Your task to perform on an android device: I want to view the accurate weather forecast for this week; check the AccuWeather app.
Image 0: 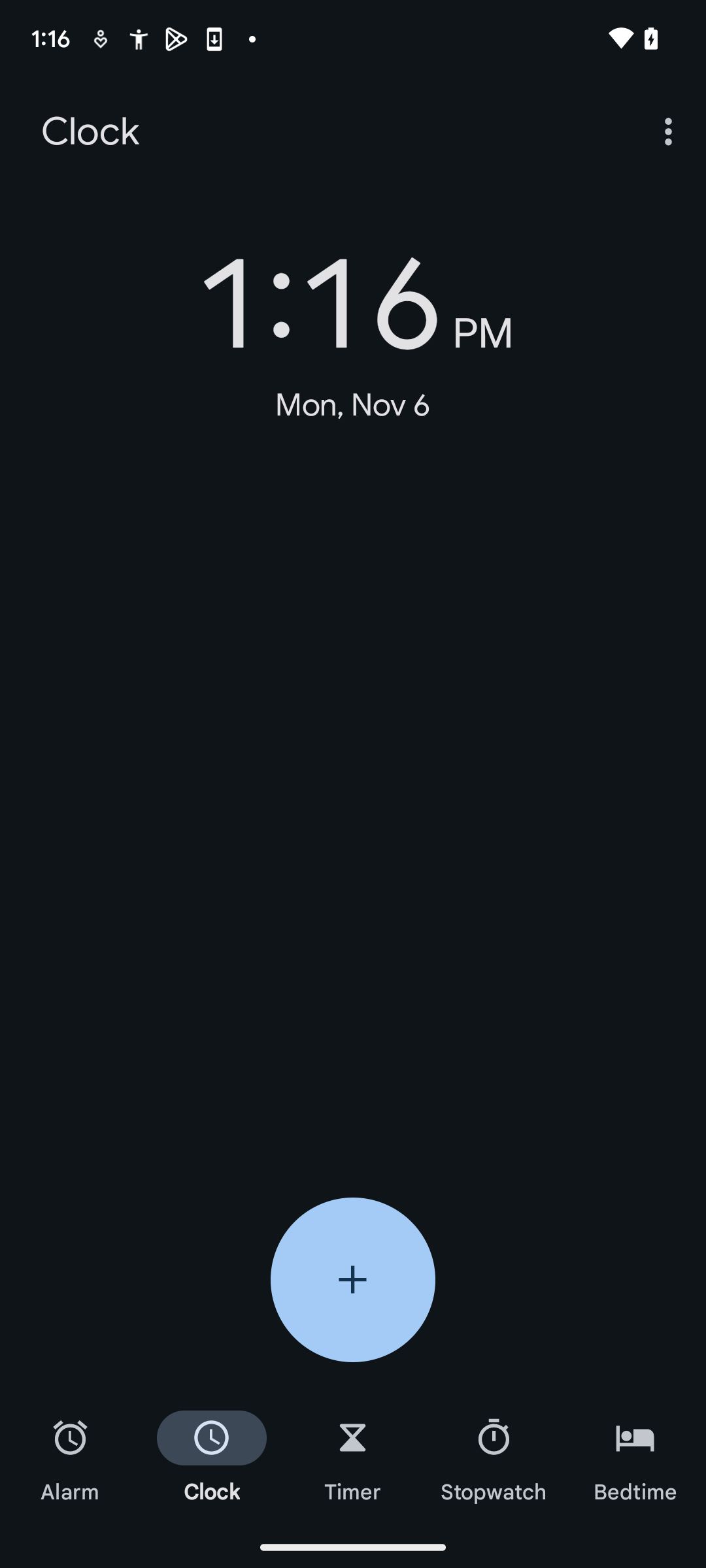
Open the AccuWeather app.
Step 0: open app "AccuWeather"
Image 1: 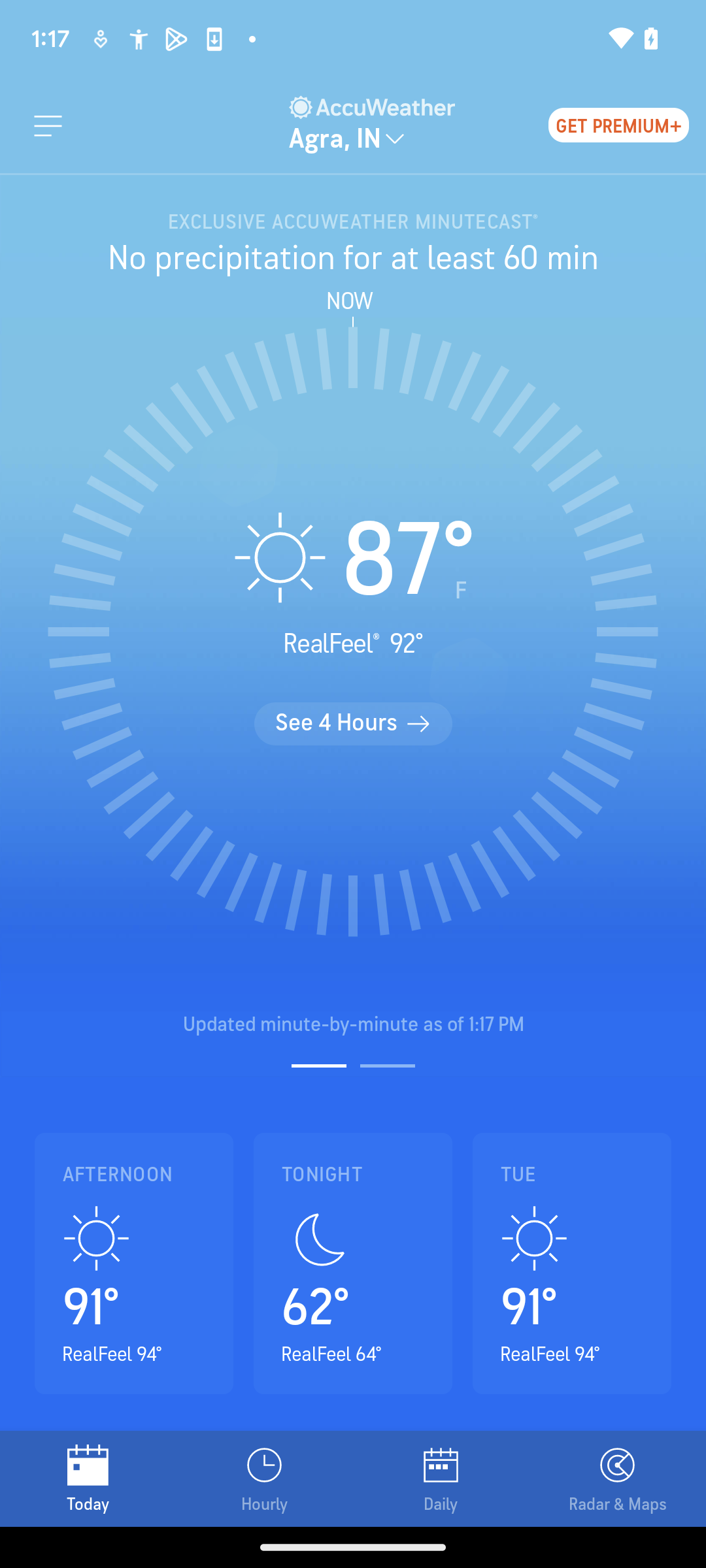
Click on the Daily button at the bottom bar.
Step 1: click (441, 1478)
Image 2: 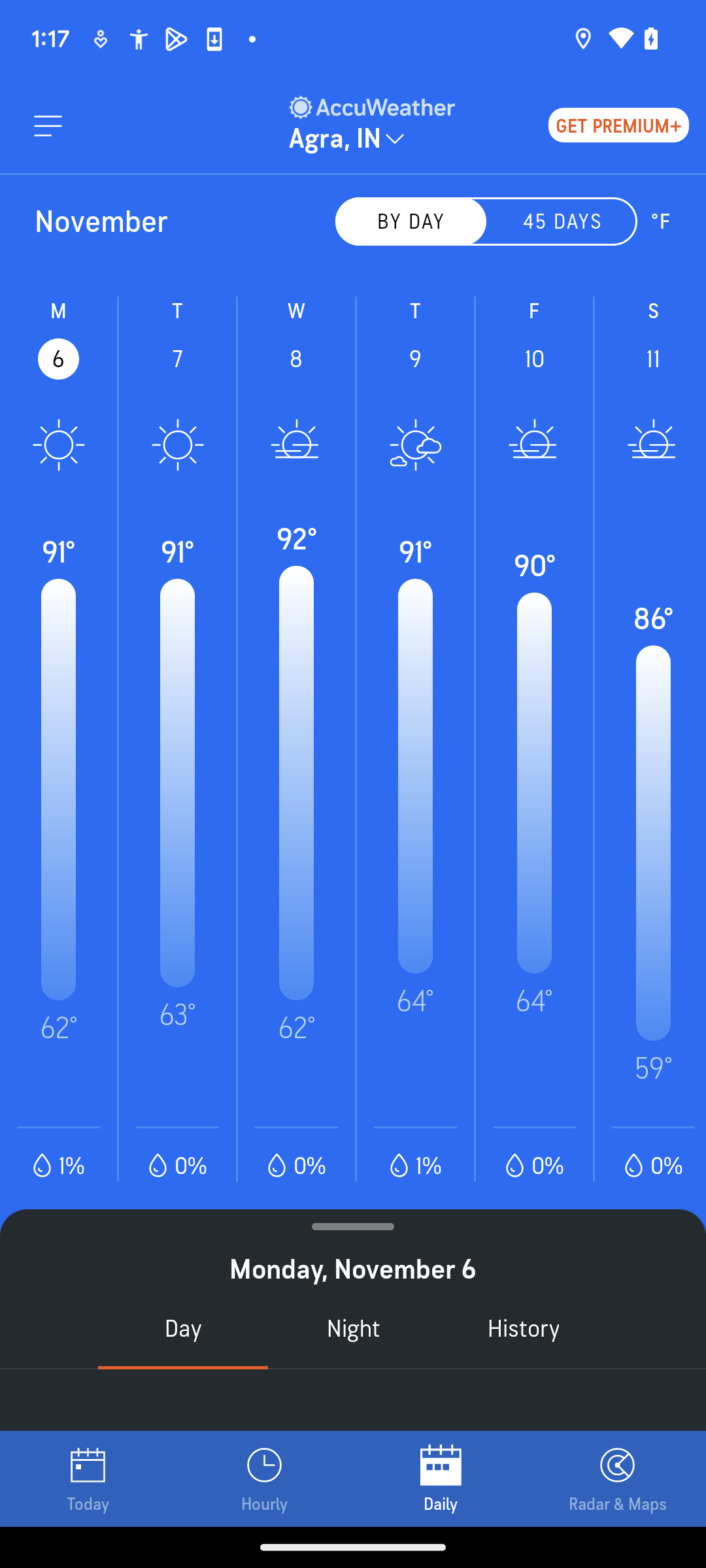
Swipe left to view for the entire week.
Step 2: scroll right